Your task to perform on an android device: Set a goal of learning portuguese everyday at 11:00 AM for 10 minutes per day as a beginner to Feel like a local when i travel in the Busuu app.
Image 0: 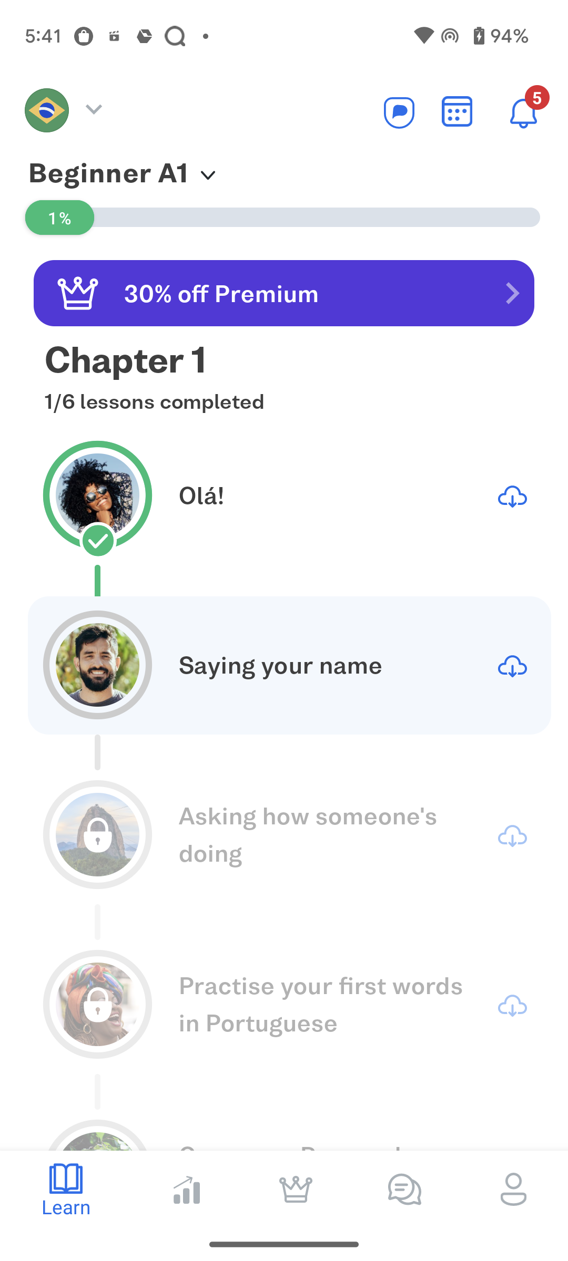
Click on  the calendar icon at the top right corner of the screen
Step 0: click (463, 109)
Image 1: 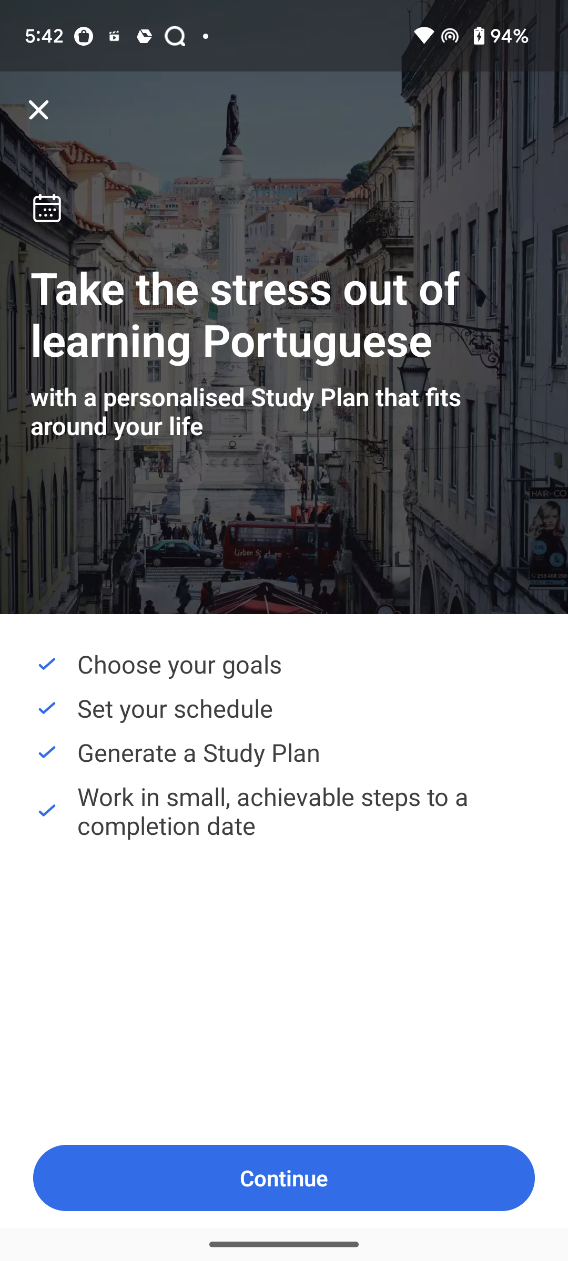
Click on the continue at the bottom of the screen
Step 1: click (283, 1178)
Image 2: 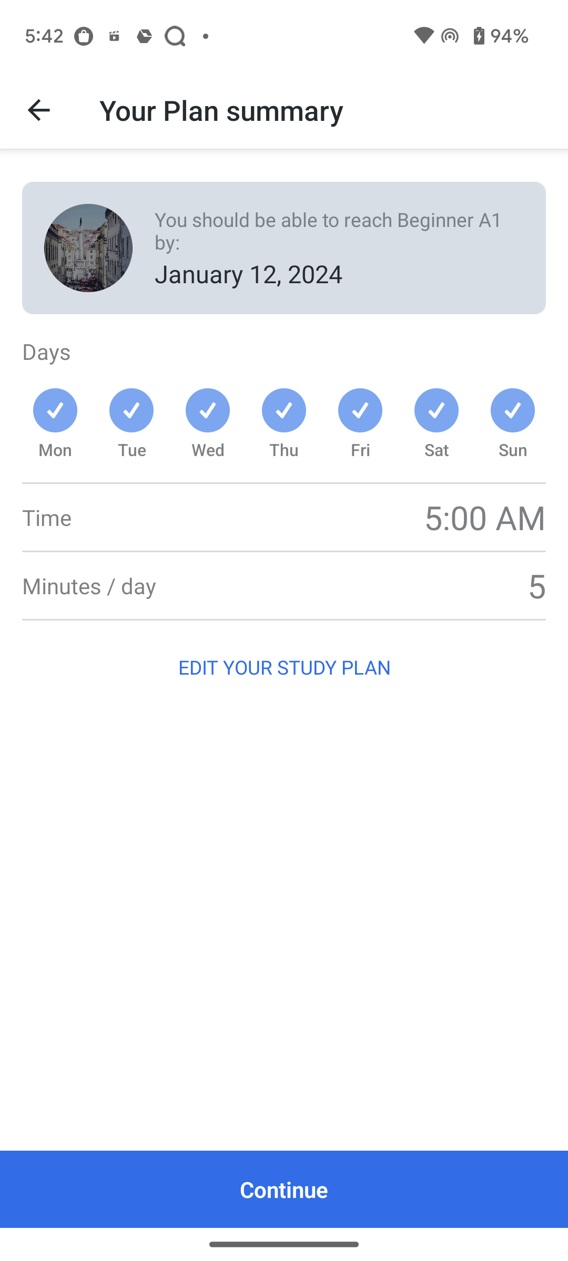
Click on EDIT YOUR STUDY PLAN
Step 2: click (283, 667)
Image 3: 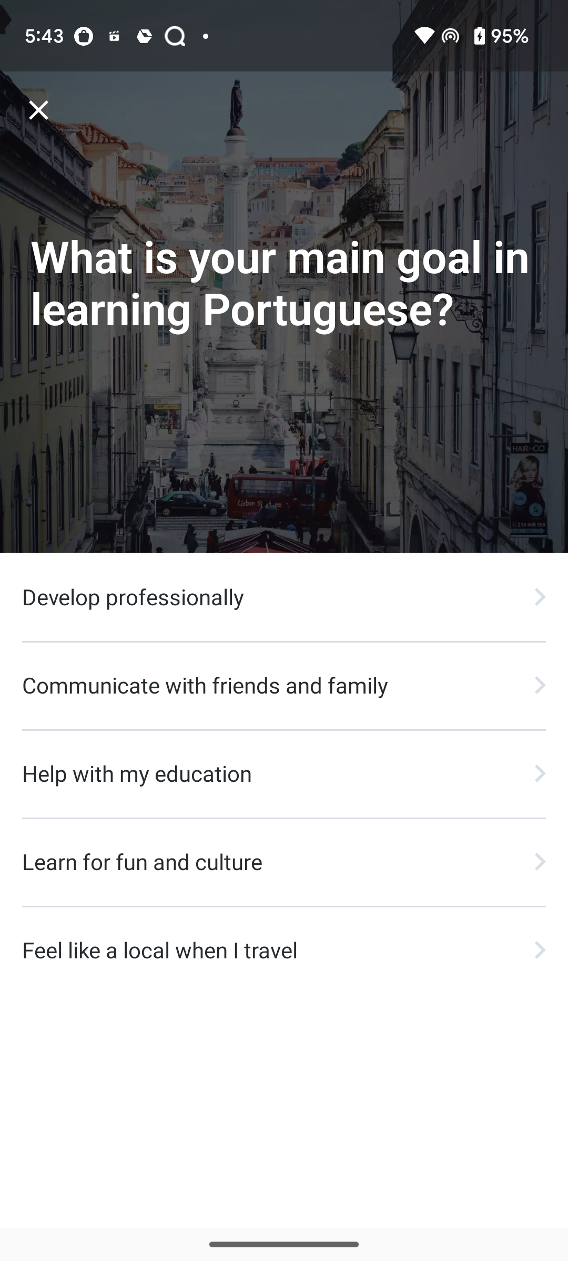
Click on Feel like a local when i travel
Step 3: click (278, 949)
Image 4: 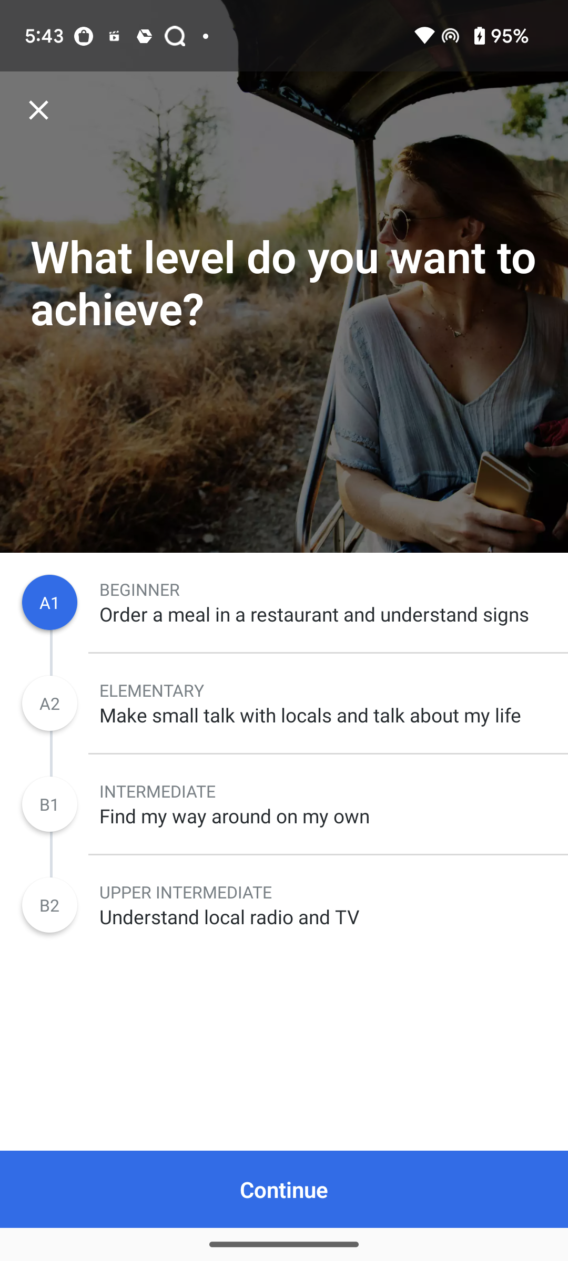
Click on the continue at the bottom of the screen
Step 4: click (284, 1189)
Image 6: 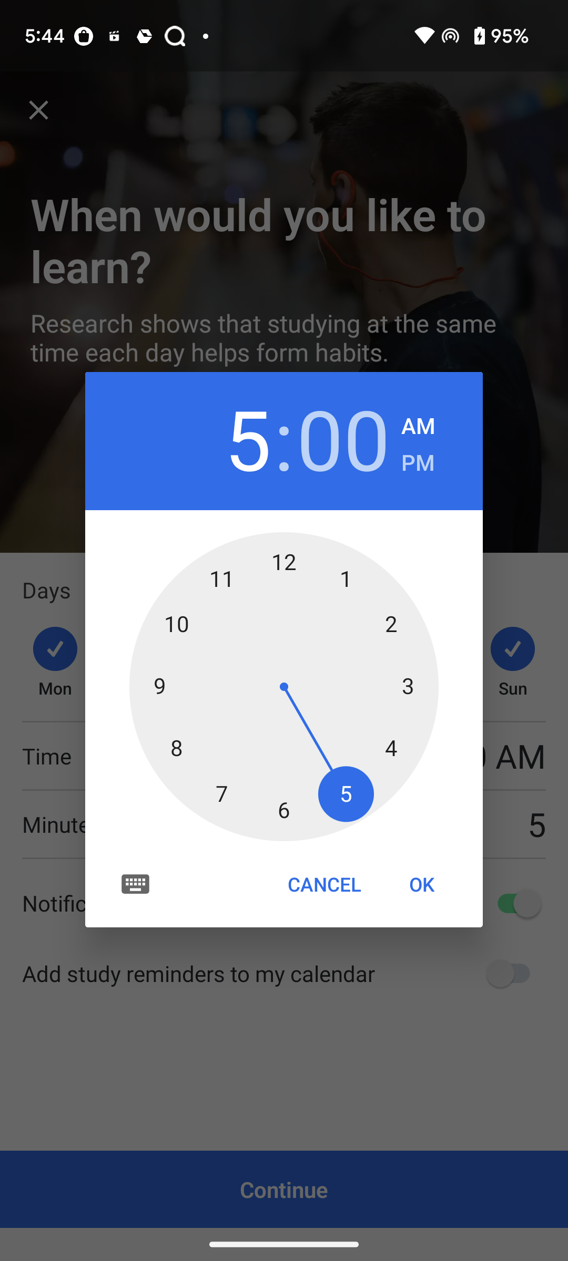
set hour to 11
Step 6: click (221, 578)
Image 7: 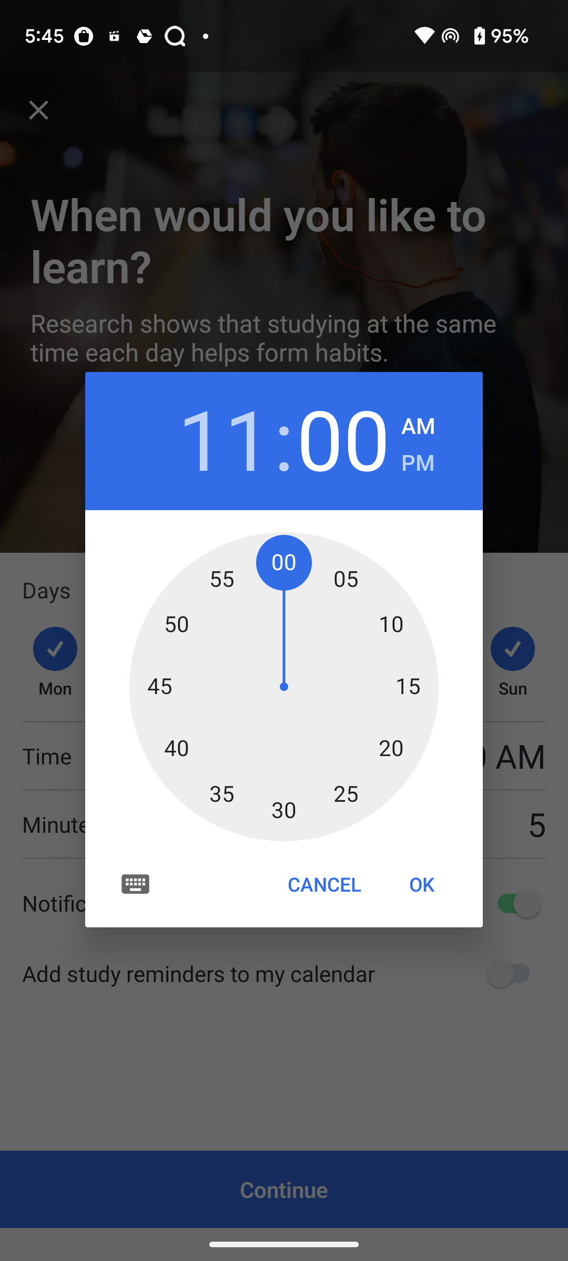
Click on OK
Step 7: click (422, 884)
Image 8: 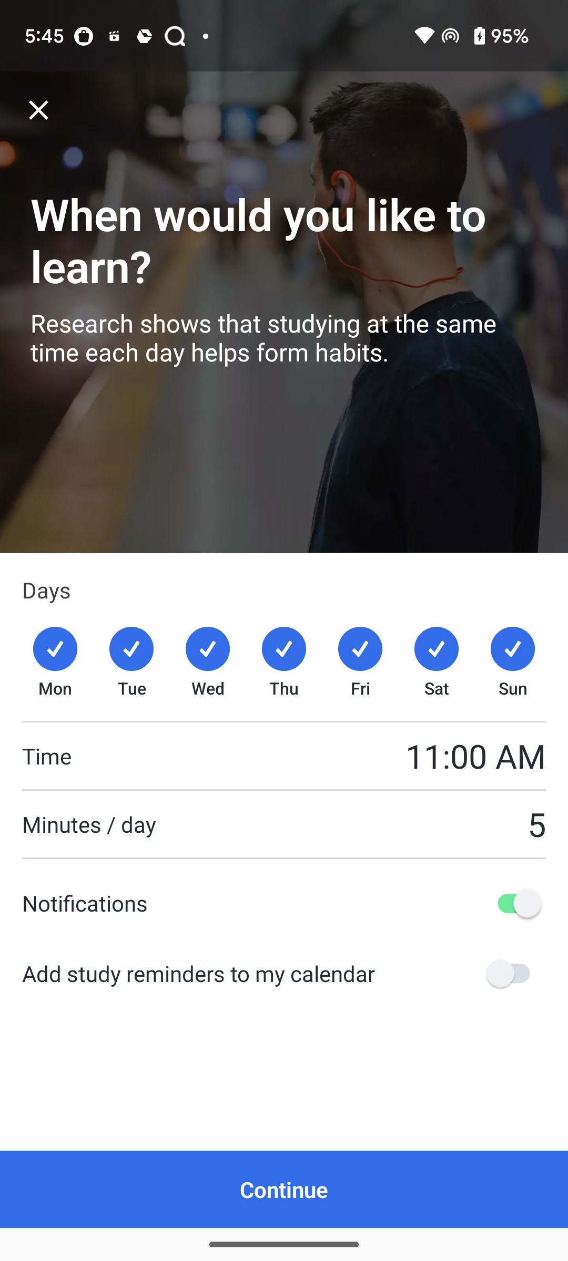
Click on the continue at the bottom of the screen"
Step 8: click (284, 1189)
Image 9: 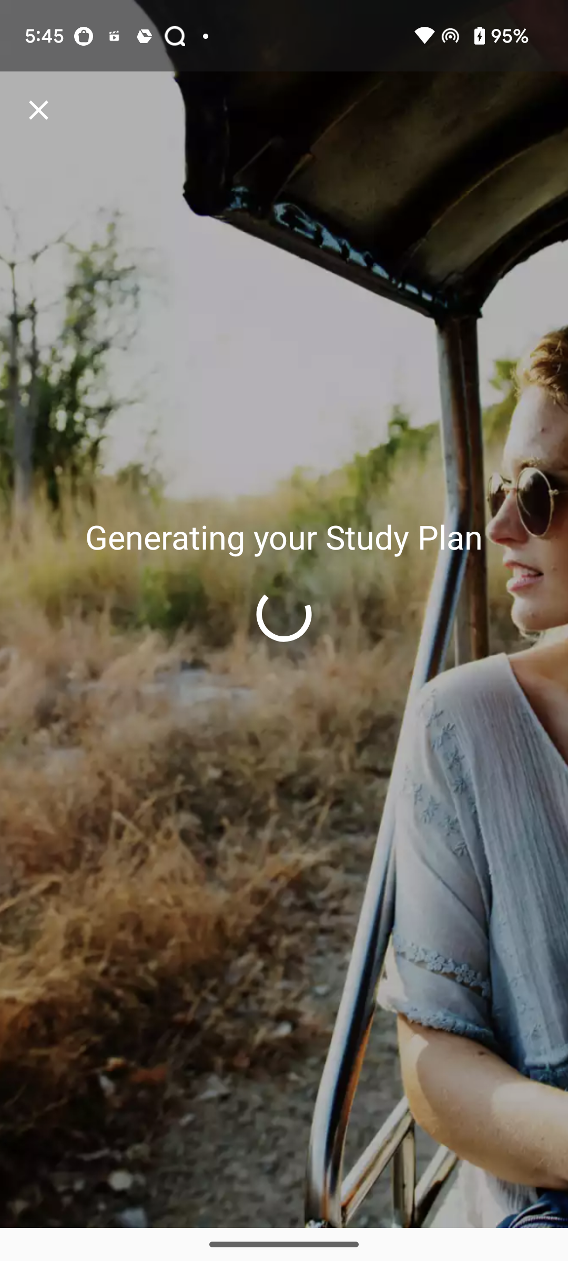
Click on the continue at the bottom of the screen"
Step 9: wait